Your task to perform on an android device: I have an official trip to Antwerp, Belgium, planned. Use the moovit app, locate a single passenger bus from Brussels to Antwerp, Belgium, on November 12.
Image 0: 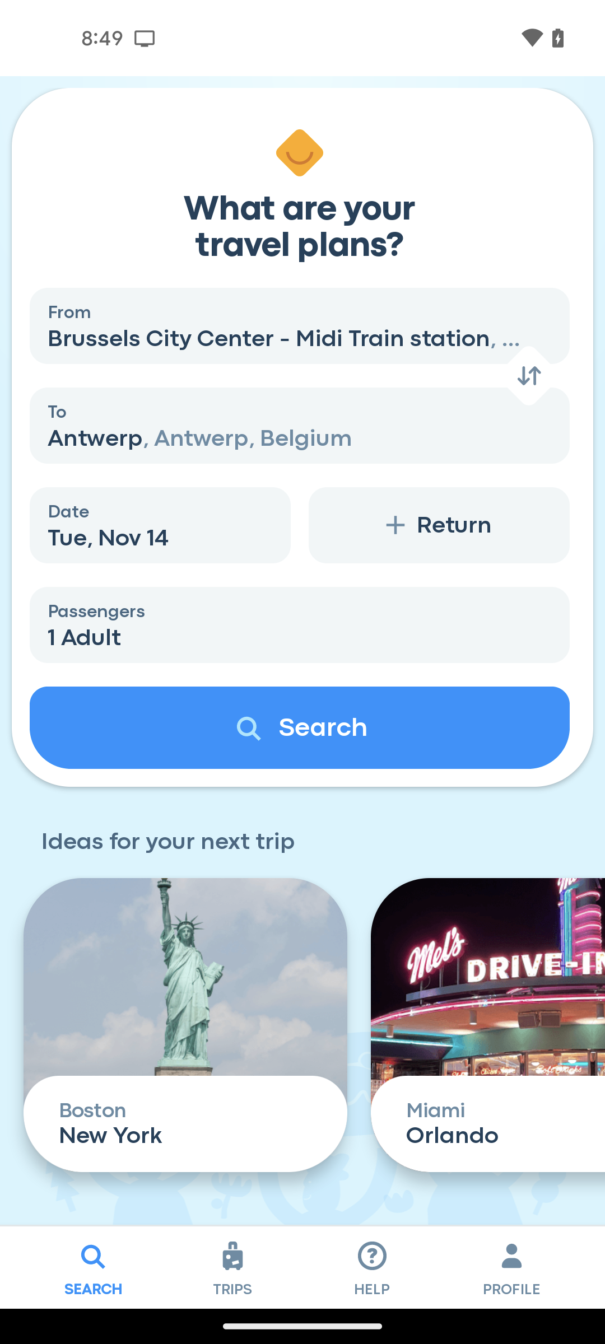
Open the moovit app
Step 0: open app "Moovit"
Image 1: 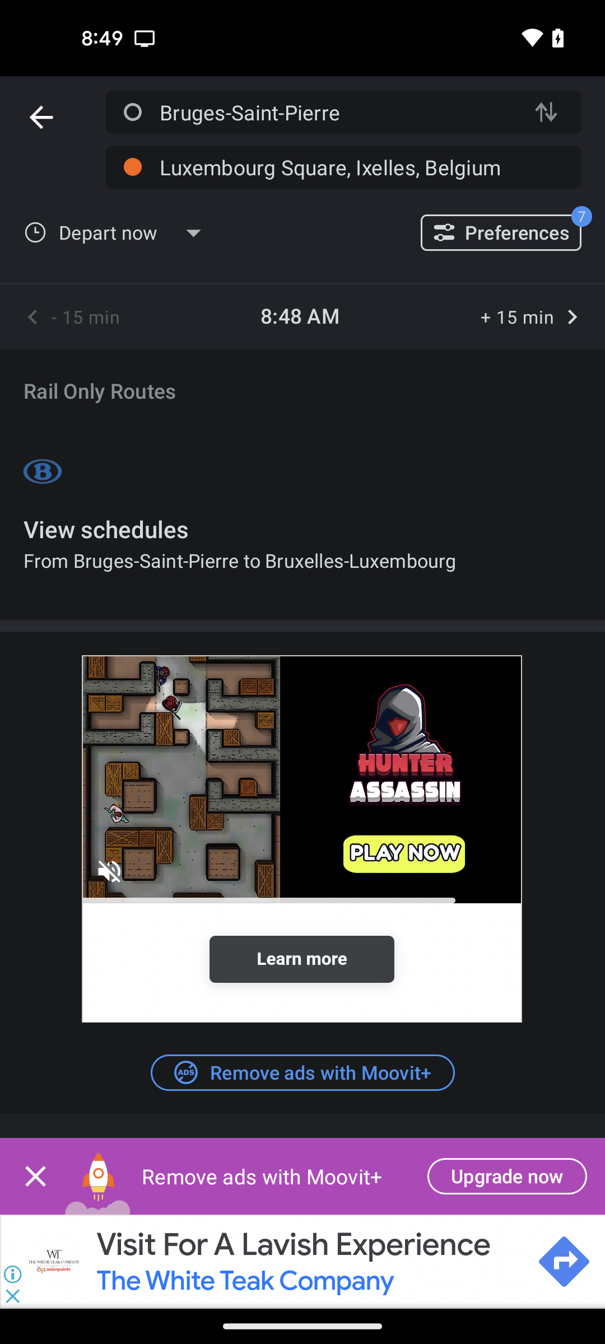
Tap on the bruges saint pierre 
Step 1: click (335, 112)
Image 2: 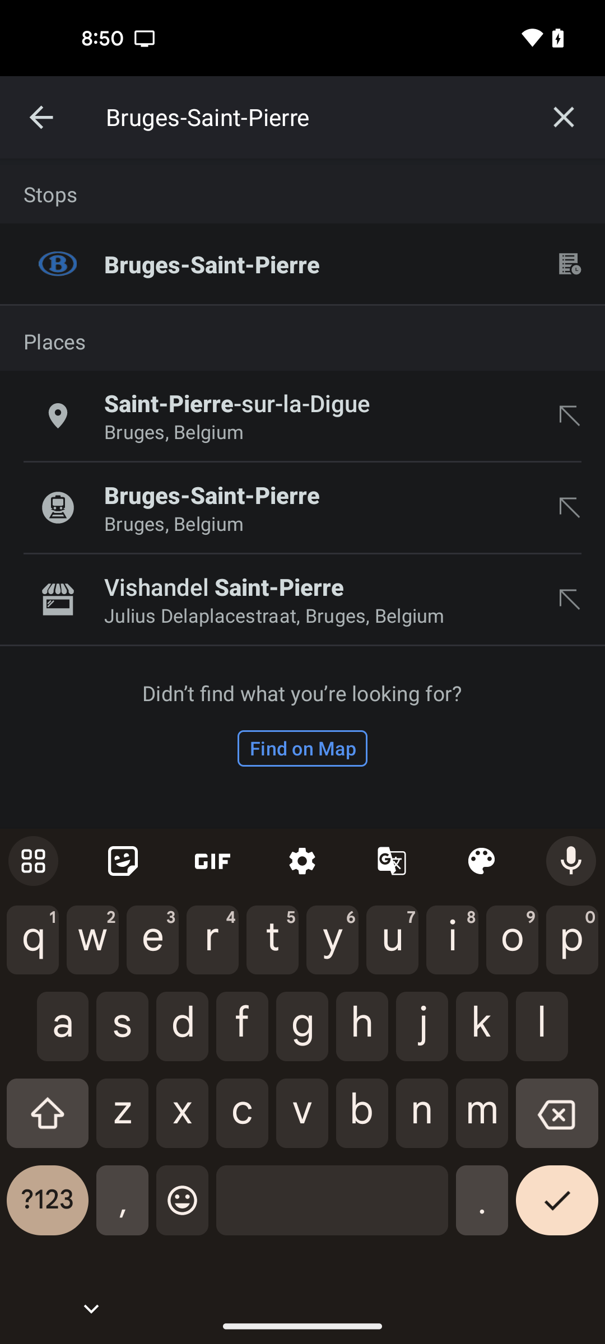
Tap on the cross icon to clear the search bar
Step 2: click (564, 117)
Image 3: 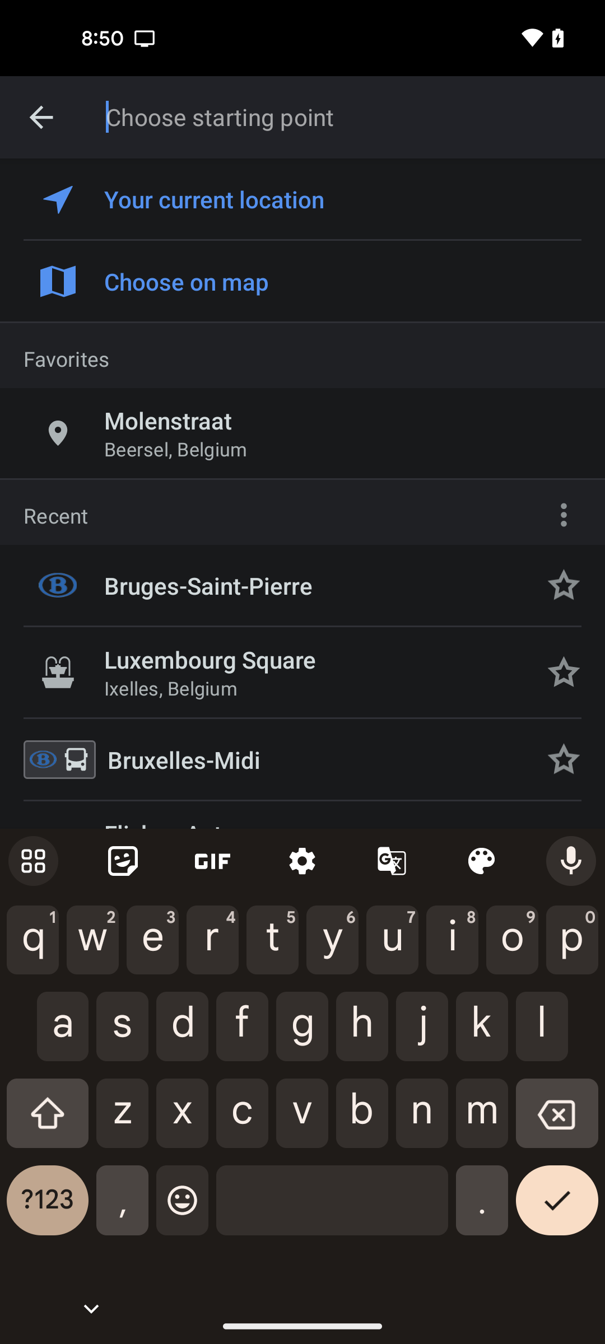
Choose the starting point to brussels
Step 3: type "Brussels"
Image 4: 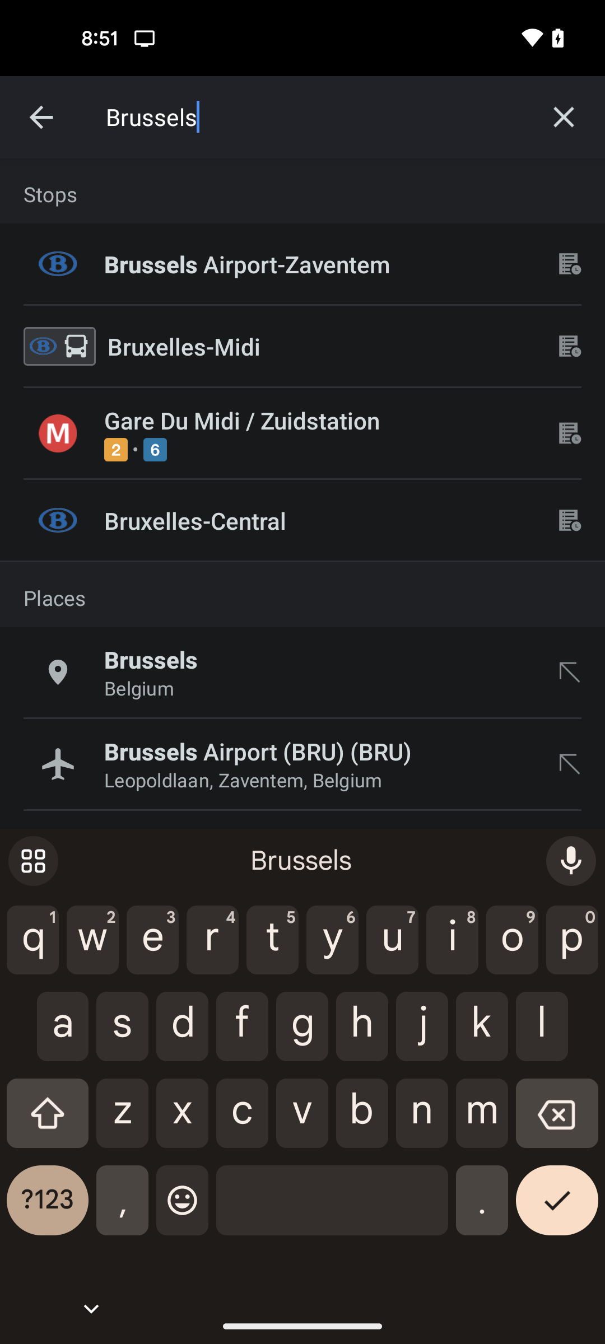
Select the second search result
Step 4: click (320, 346)
Image 5: 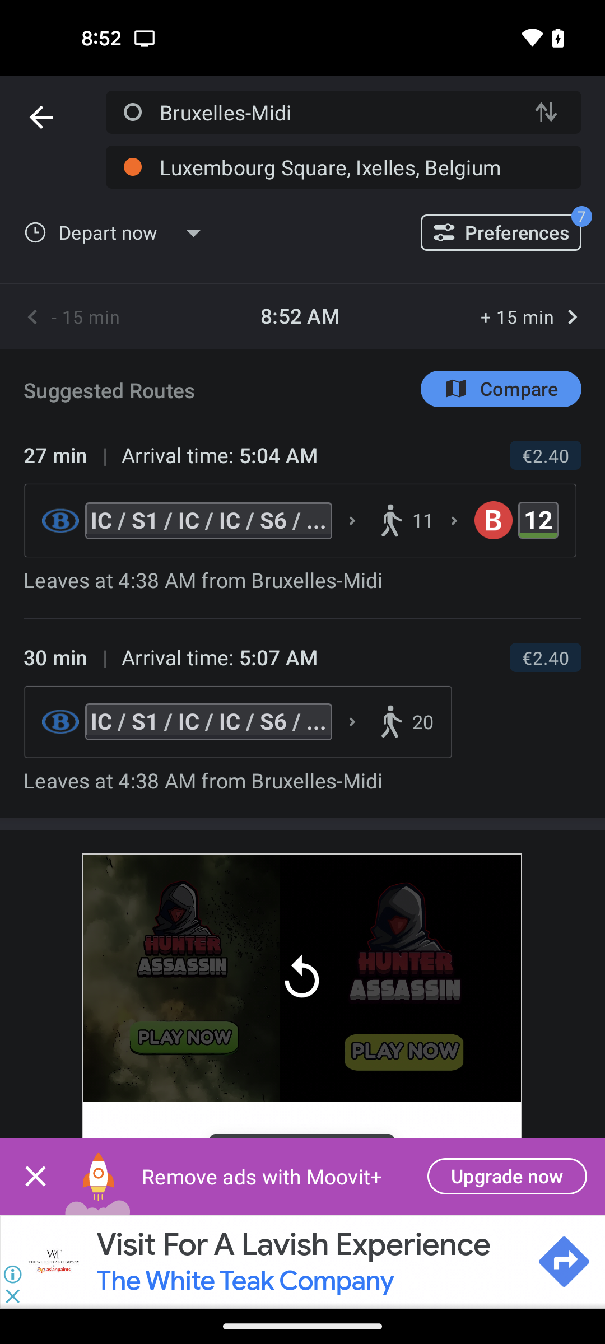
Tap on the destination search bar
Step 5: click (370, 167)
Image 6: 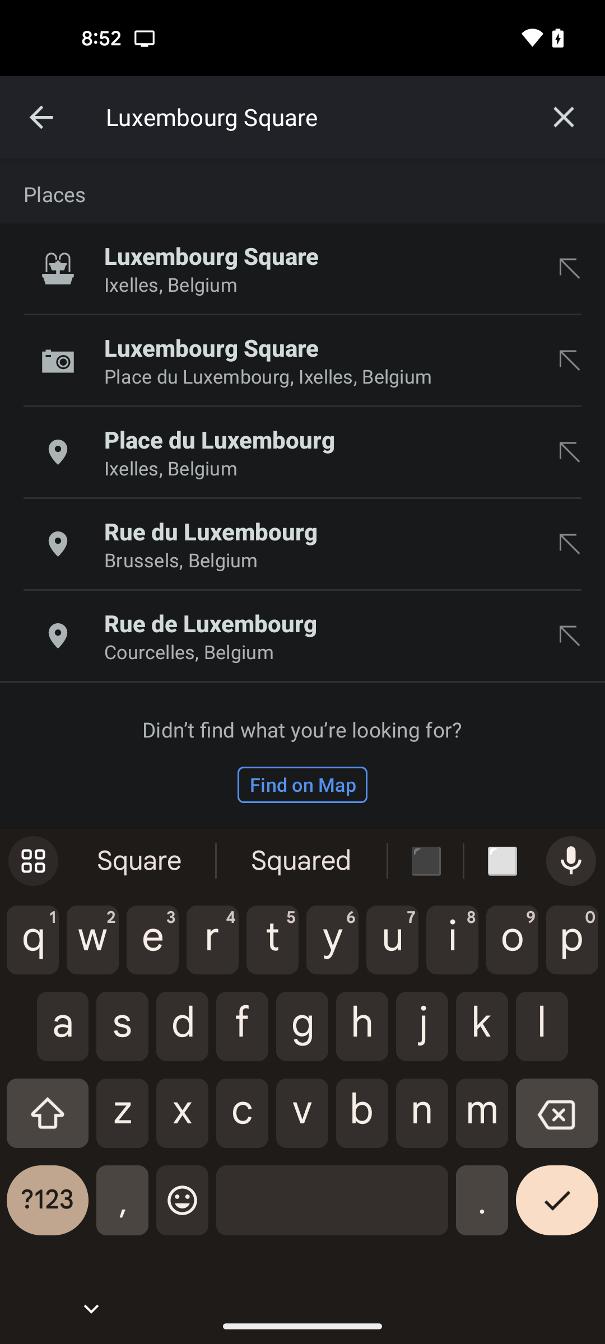
Tap on the cross icon to clear the search bar
Step 6: click (564, 117)
Image 7: 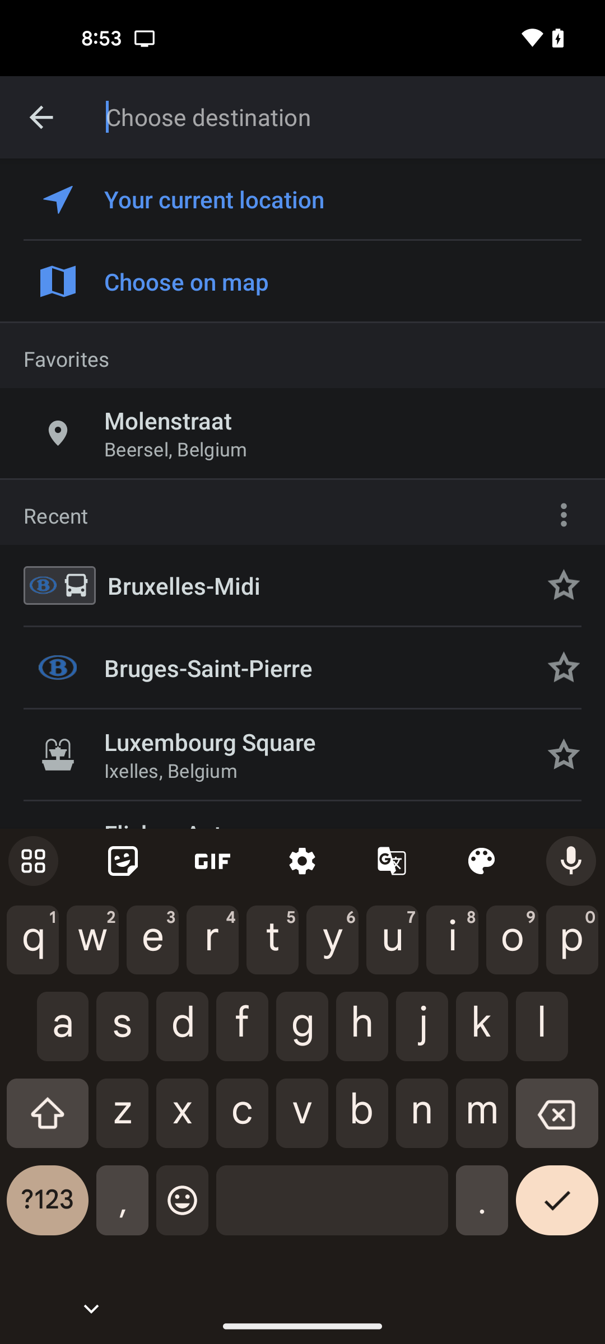
Select the destination to antwerp
Step 7: type "Antwerp"
Image 8: 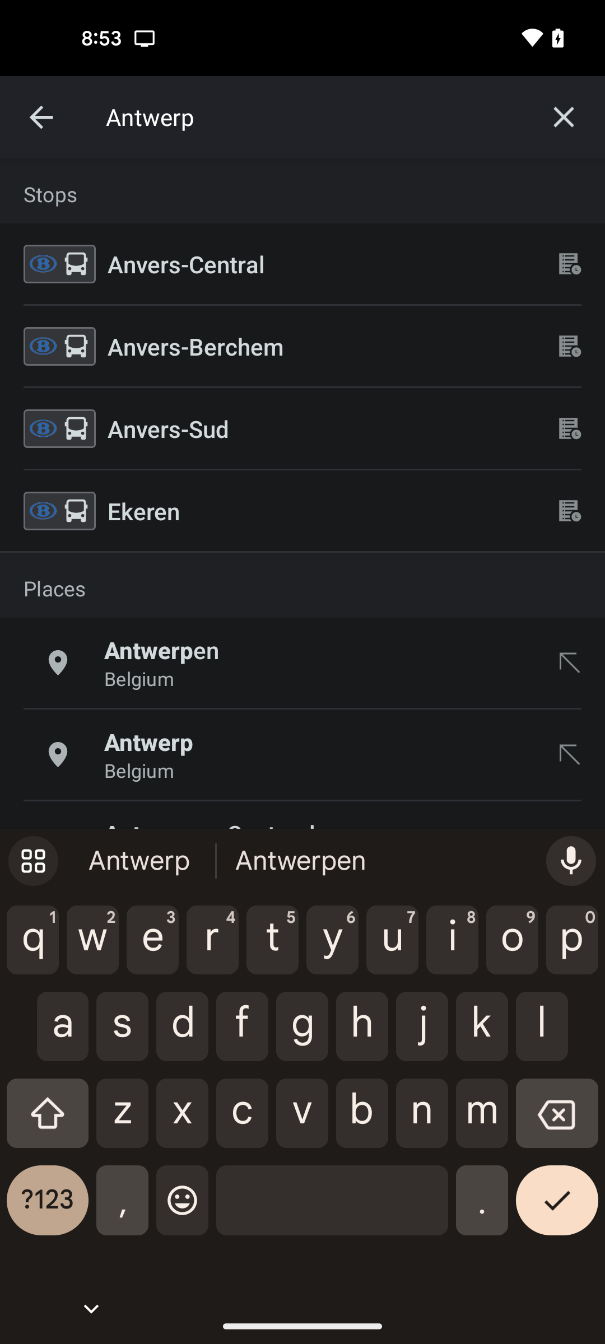
Select the first search result
Step 8: click (320, 264)
Image 9: 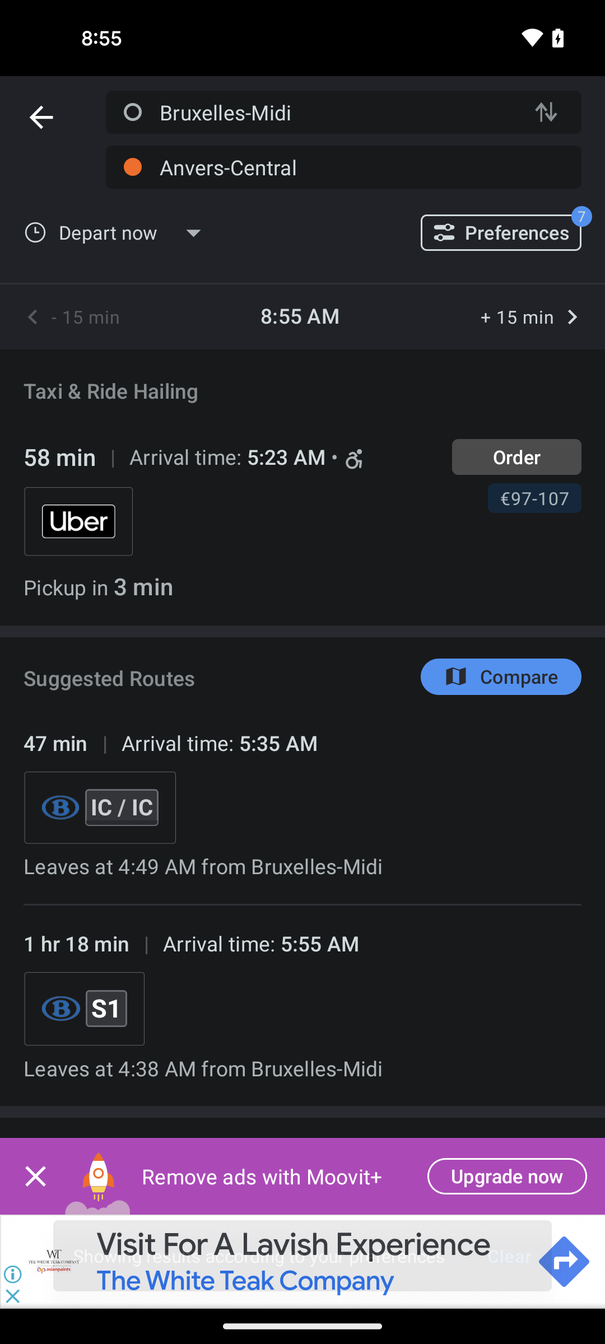
Tap on the depart now option
Step 9: click (126, 232)
Image 10: 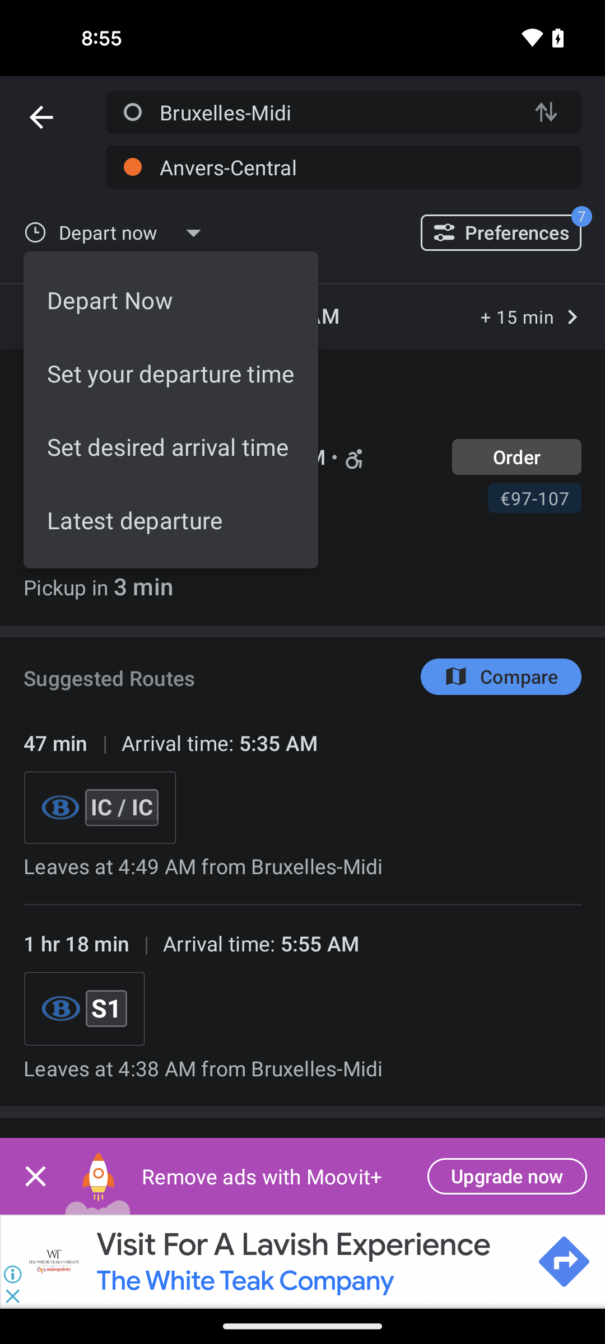
Tap on the second option
Step 10: click (171, 373)
Image 11: 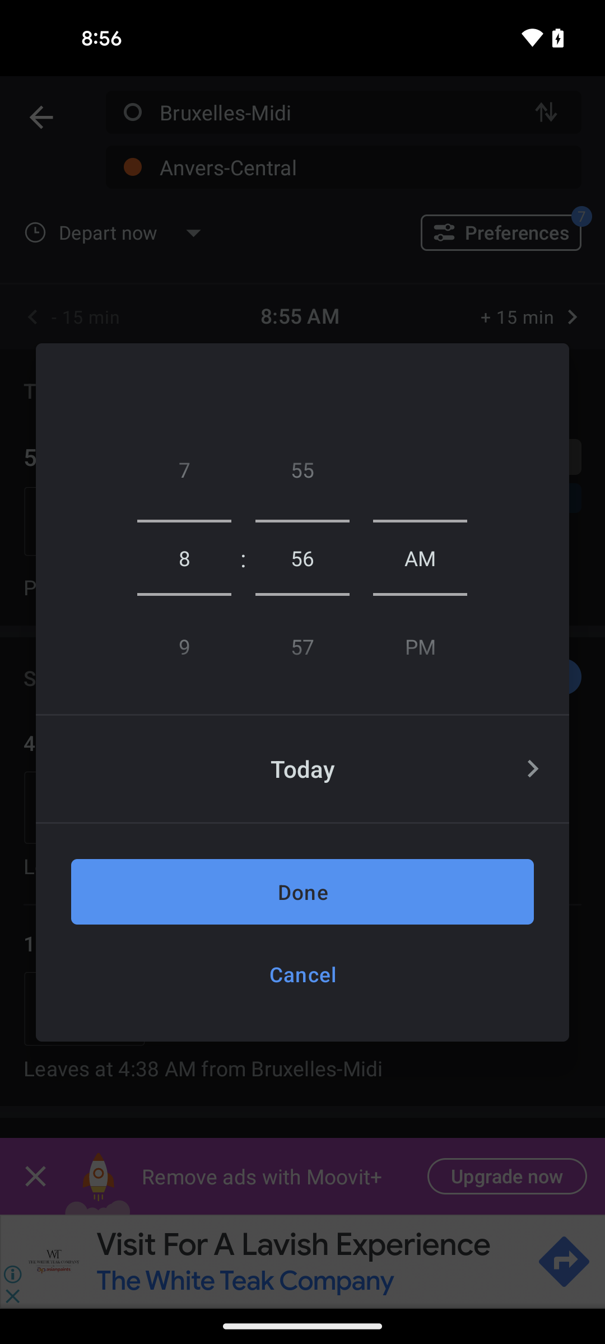
Tap on the right arrow 
Step 11: click (534, 769)
Image 12: 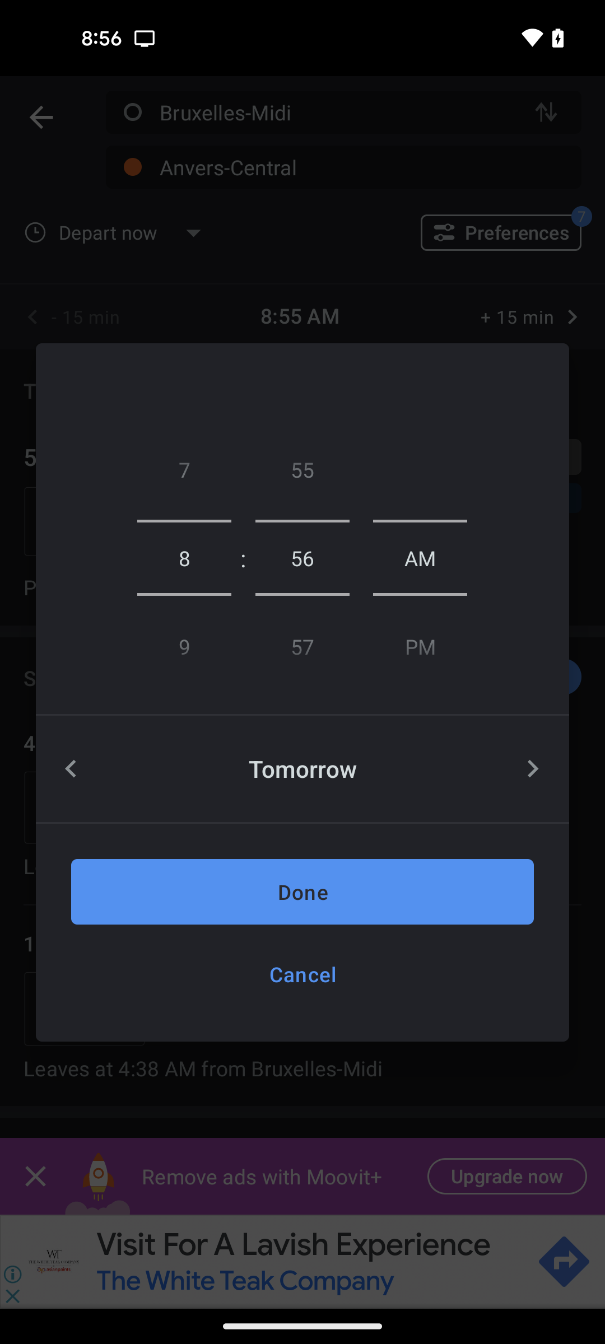
Tap on the right arrow 
Step 12: click (534, 769)
Image 13: 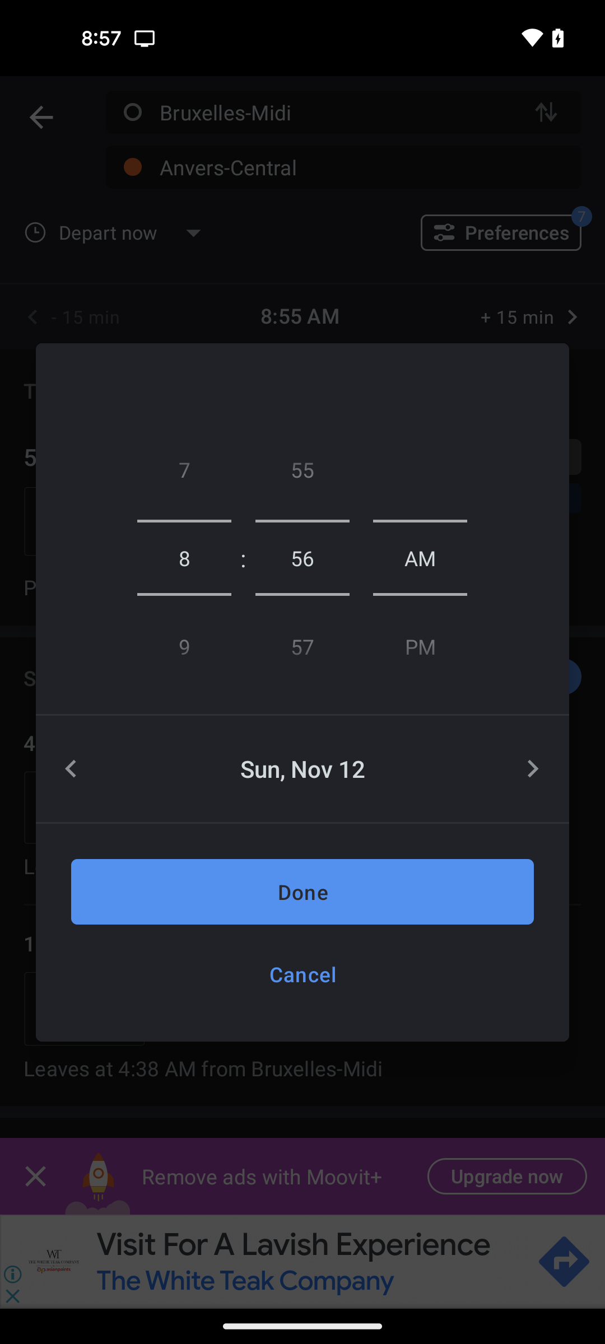
Tap on the done button
Step 13: click (302, 892)